Your task to perform on an android device: On the Play Books app, I want to look up the term "Razzing" in the book "Trump: The Art of the Deal" to comprehend the phrase
Image 0: 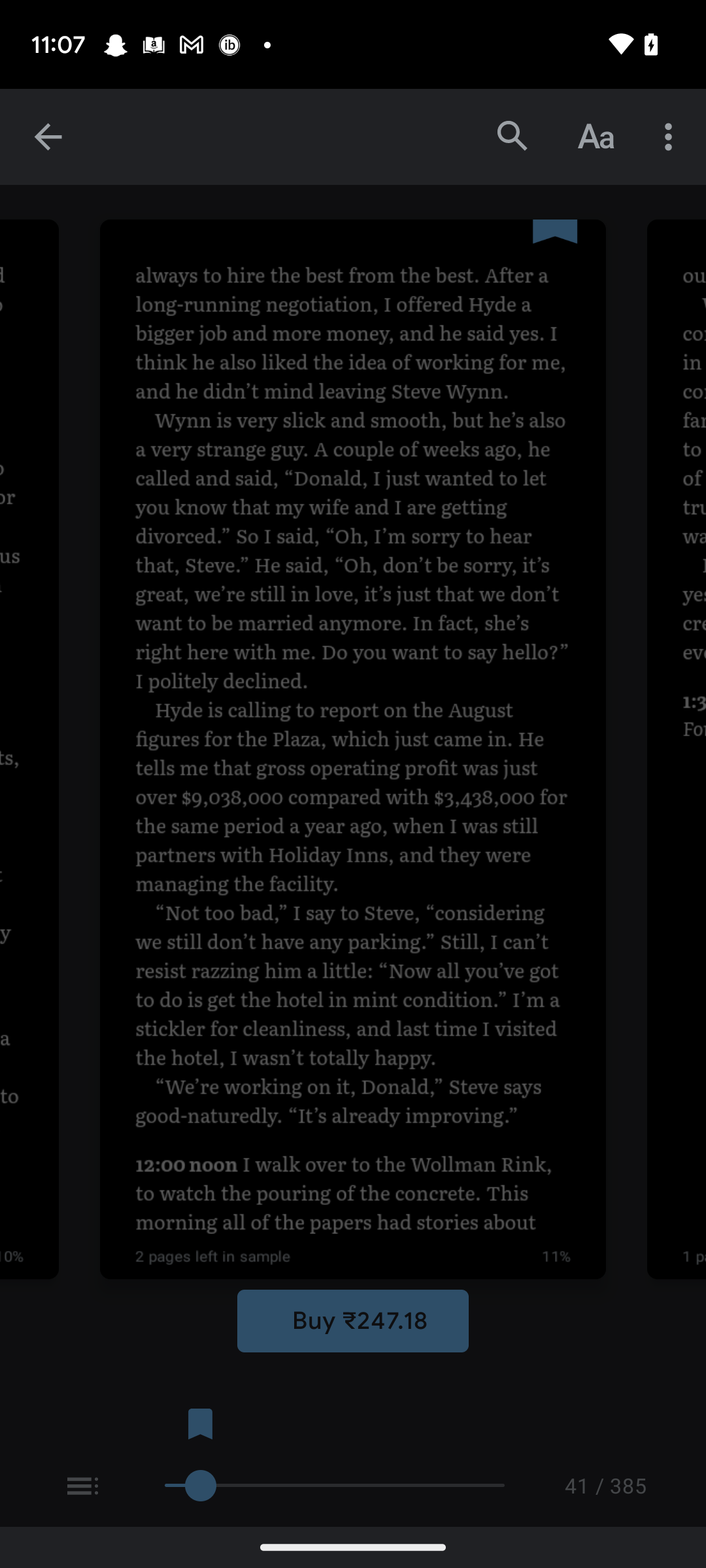
Click on the search icon
Step 0: click (513, 137)
Image 1: 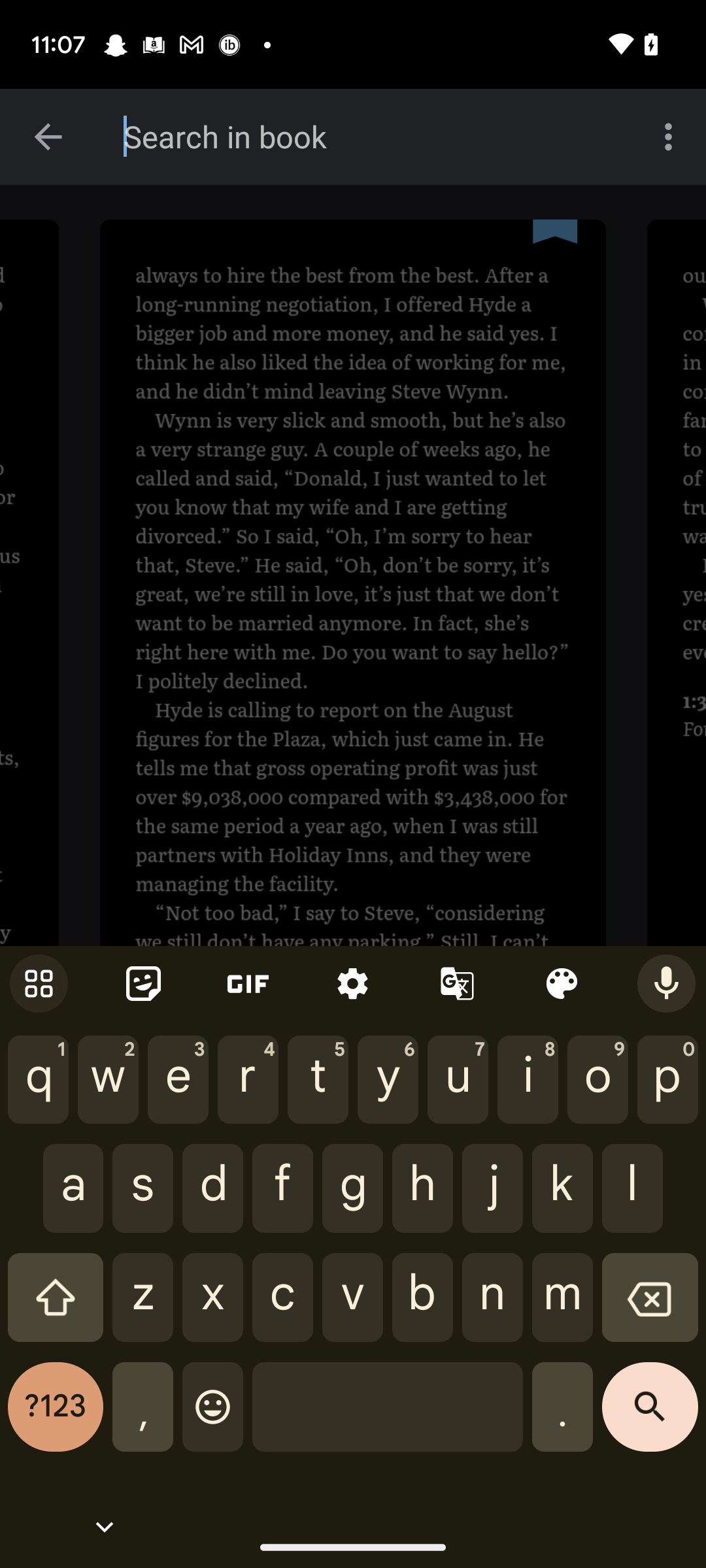
Type Razzing in search bar
Step 1: type "Razzing"
Image 2: 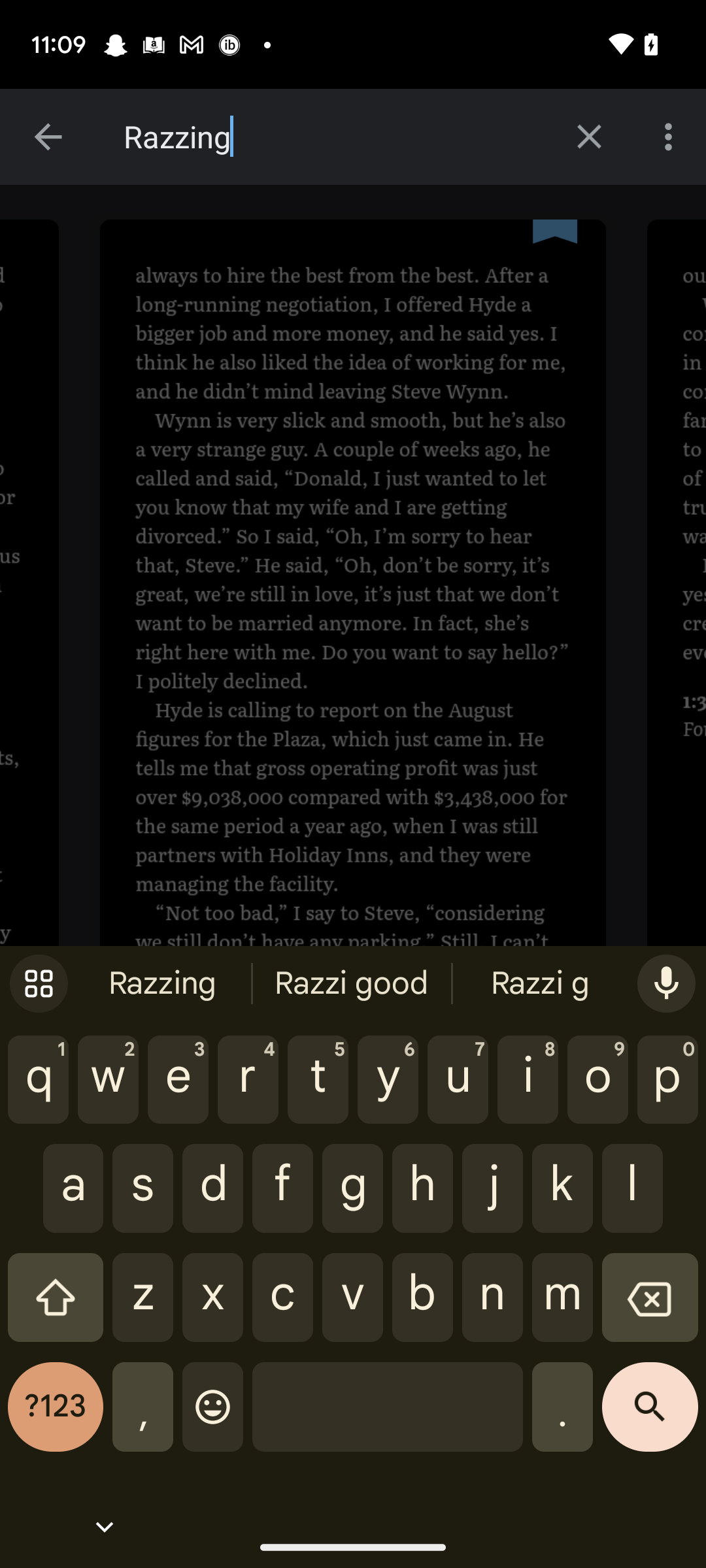
Click on the search key 
Step 2: click (650, 1417)